Your task to perform on an android device: Get traffic alerts between Philadelphia and New York City so I may arrive at my destination faster.
Image 0: 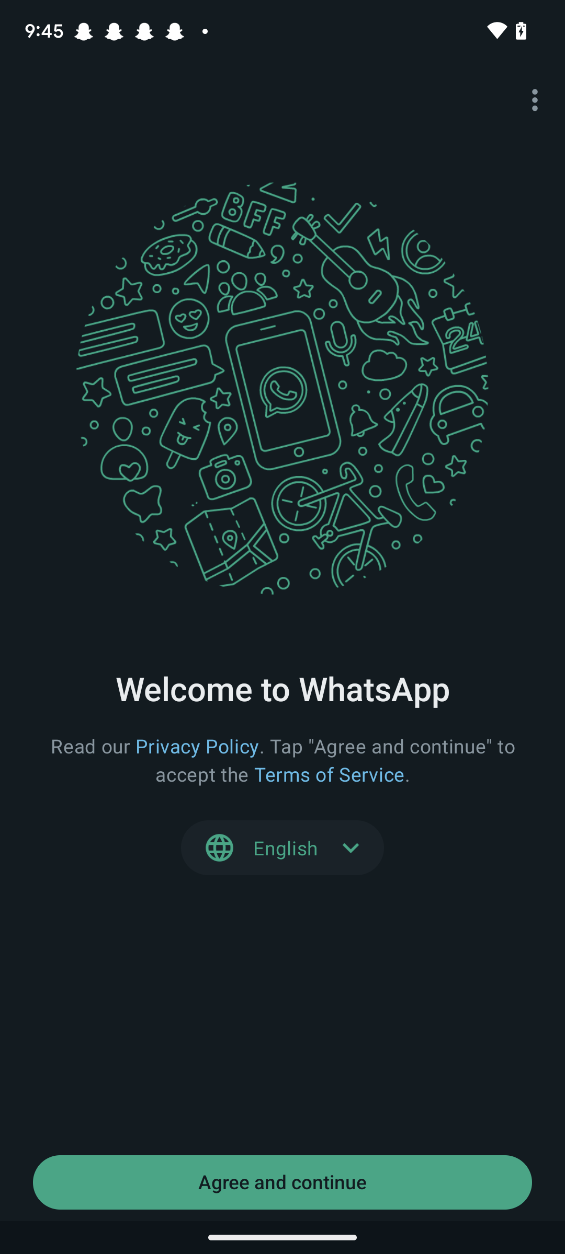
Scroll left on the right side of the screen.
Step 0: scroll right
Image 1: 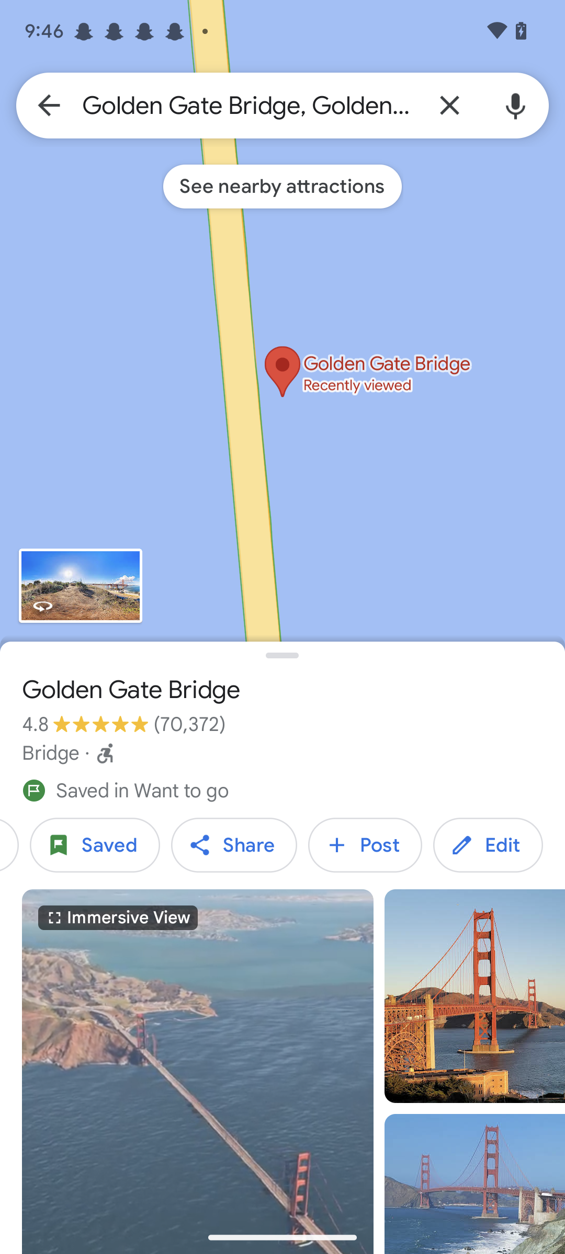
Scroll left on the right side of the screen.
Step 1: scroll right
Image 2: 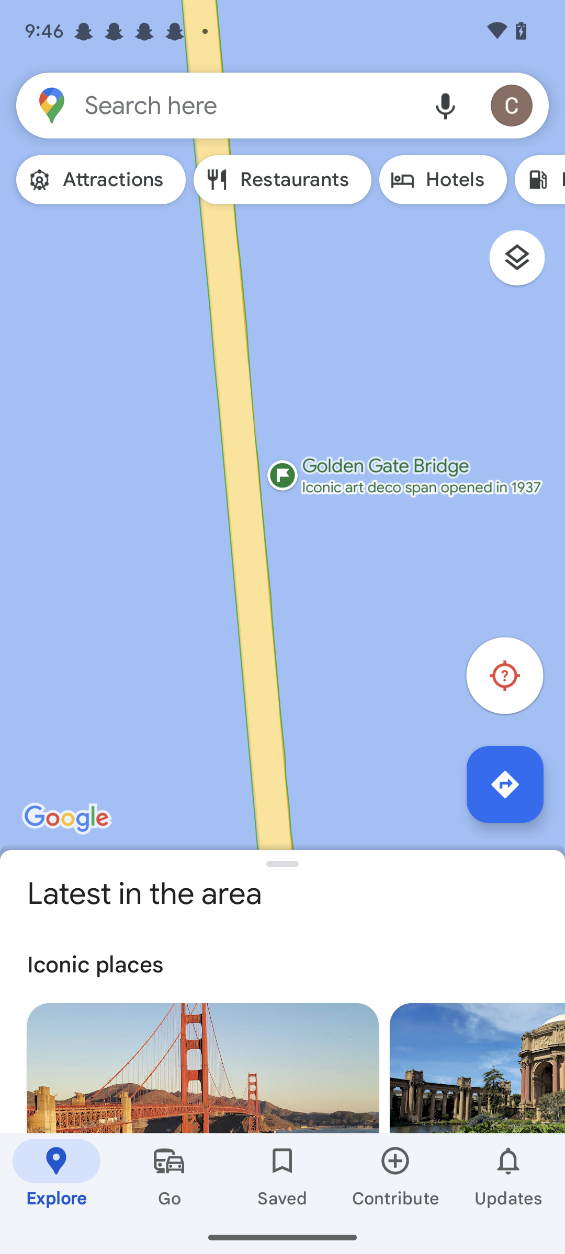
Click on the blue direction icon on the right side of the screen.
Step 2: click (505, 784)
Image 3: 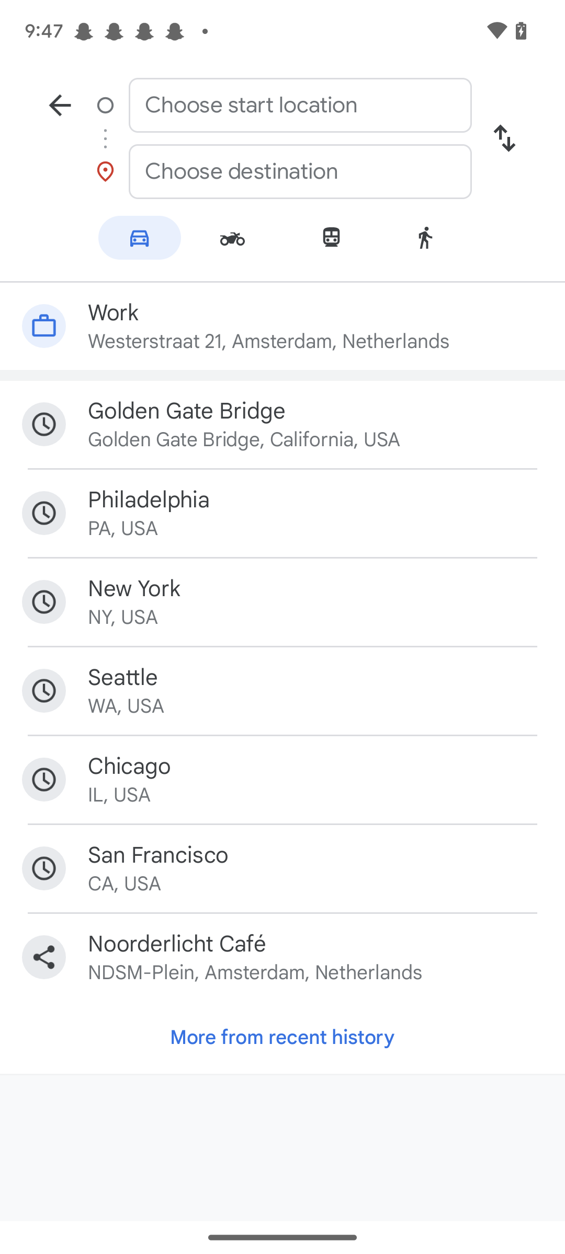
Click on the Choose Start Location text field at the top of the screen.
Step 3: click (300, 105)
Image 4: 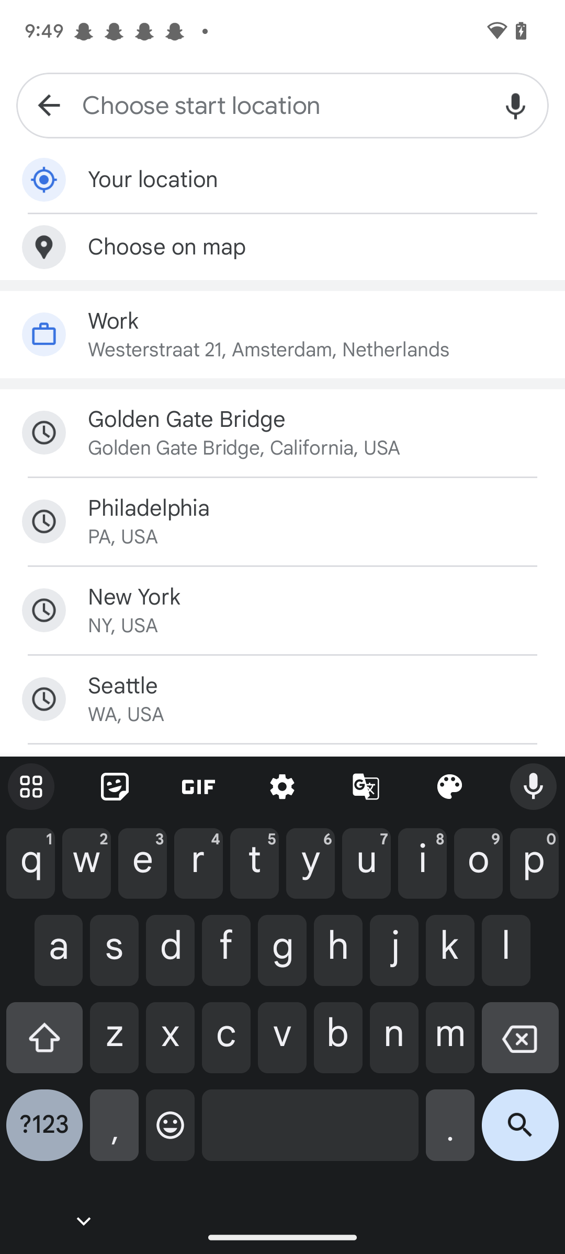
Click on Philadelphia in the middle of the screen.
Step 4: click (315, 508)
Image 5: 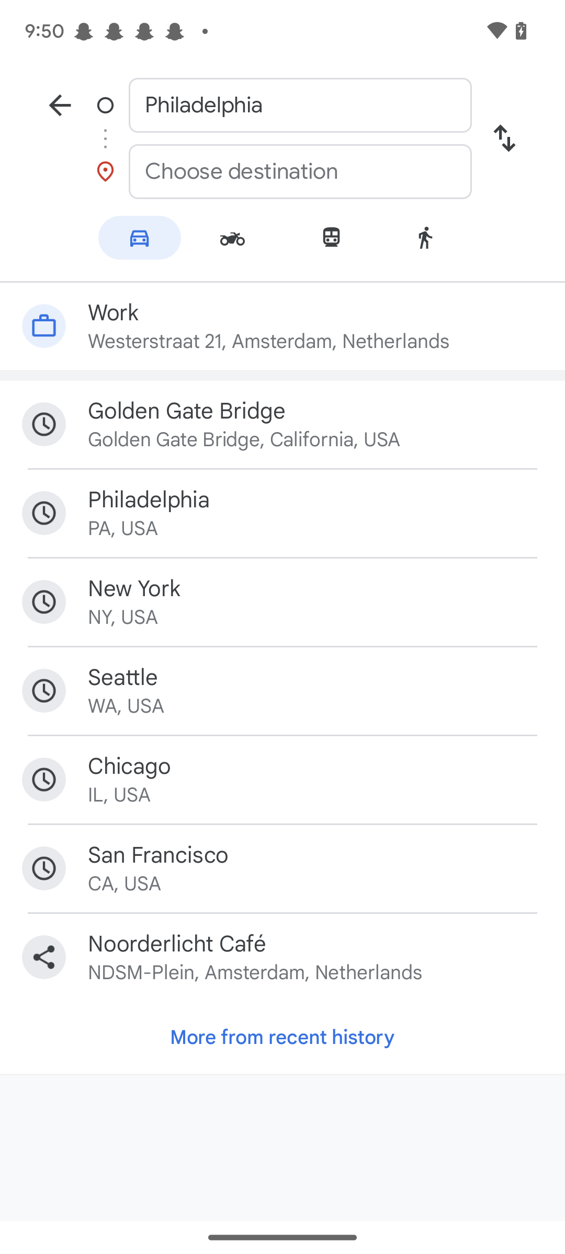
Click on the Choose Destination text field at the top middle of the screen.
Step 5: click (300, 171)
Image 6: 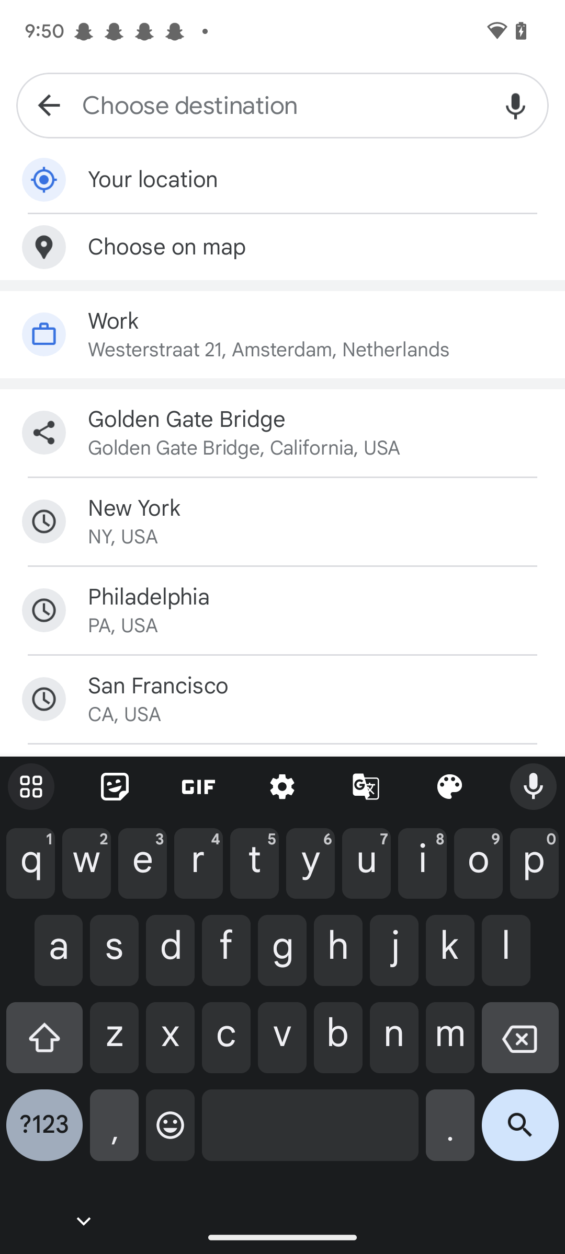
Click on New York in the middle of the screen.
Step 6: click (315, 537)
Image 7: 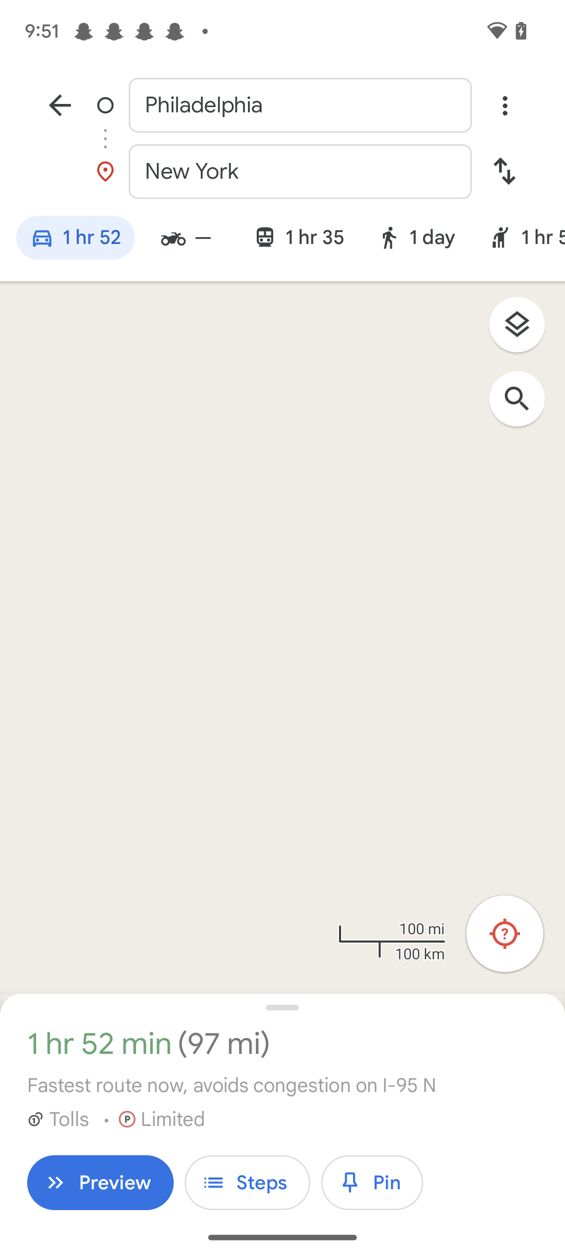
Click on New York in the middle of the screen.
Step 7: wait
Image 8: 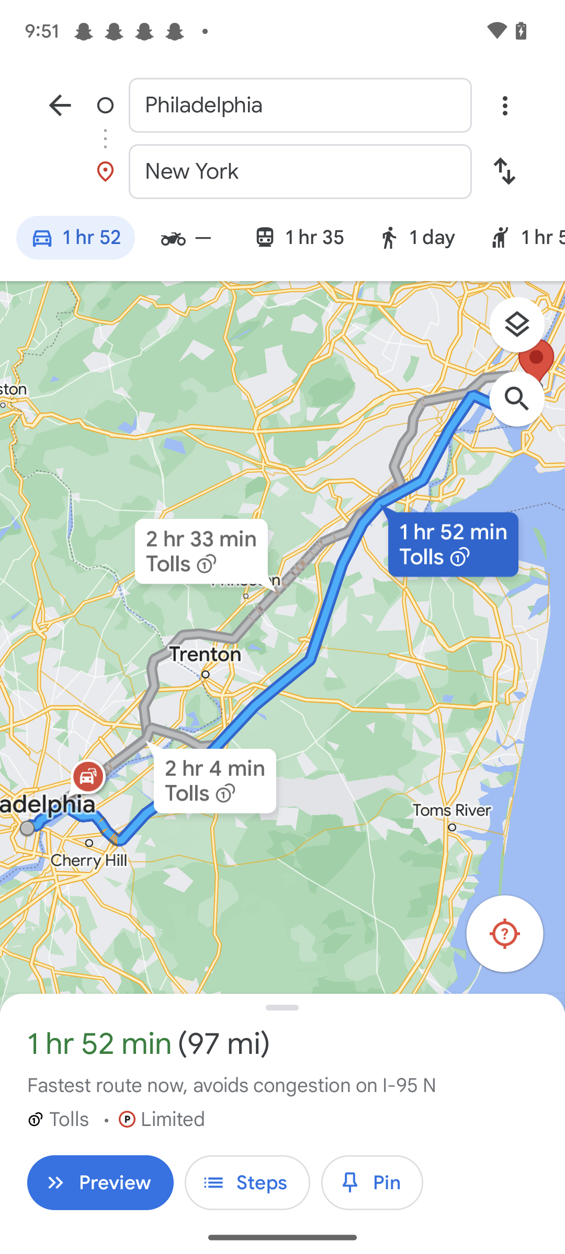
Click on Preview option at the bottom left corner of the screen.
Step 8: click (100, 1182)